Your task to perform on an android device: View the same place in walking mode and start the navigation.
Image 0: 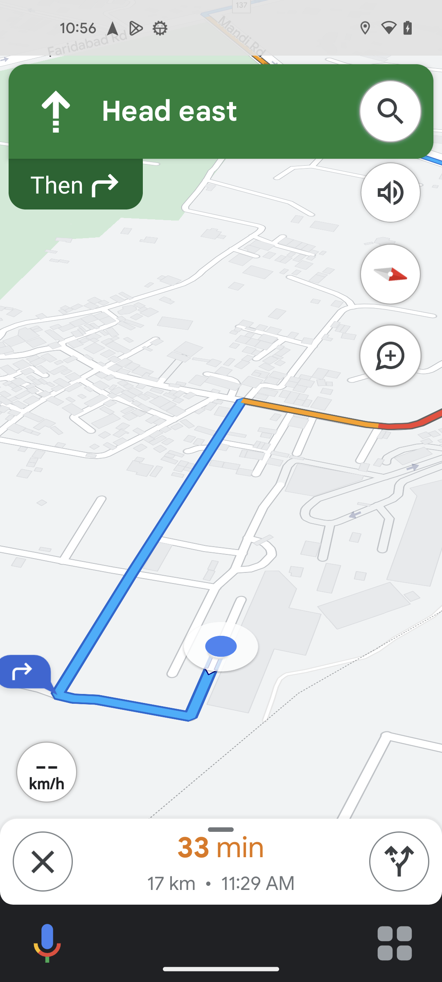
Get back to the previous page
Step 0: press back button
Image 1: 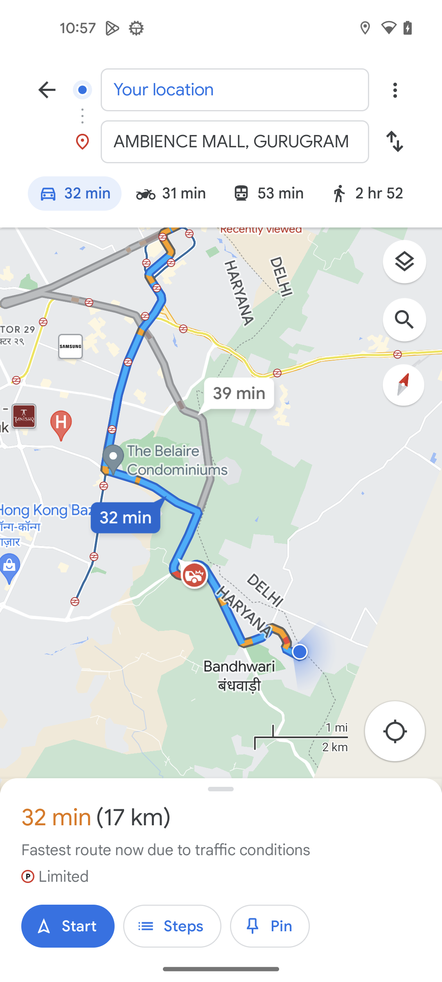
Choose the Walking mode icon
Step 1: click (379, 193)